Your task to perform on an android device: In the Merriam-webster dictionary App ,view the example sentences for the word disaster . 
Image 0: 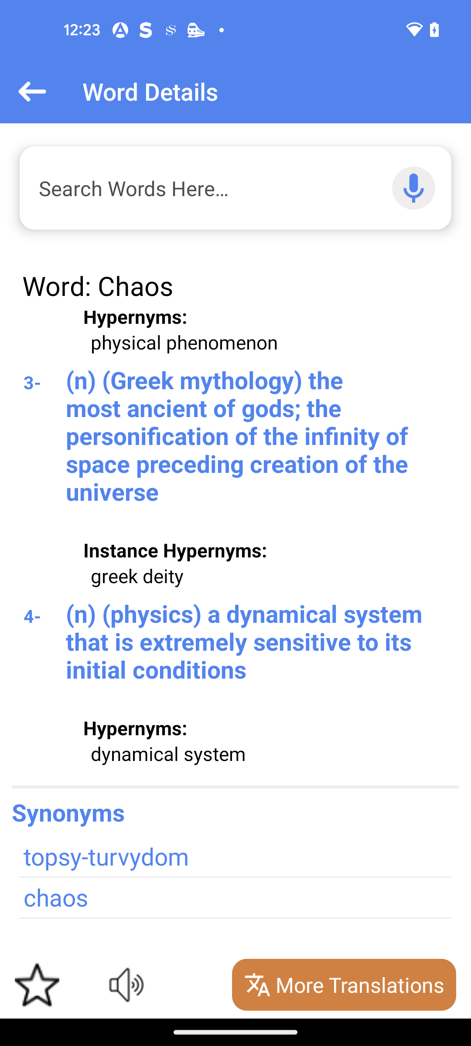
Open the Merriam-webster app
Step 0: open app "Merriam-Webster Dictionary"
Image 1: 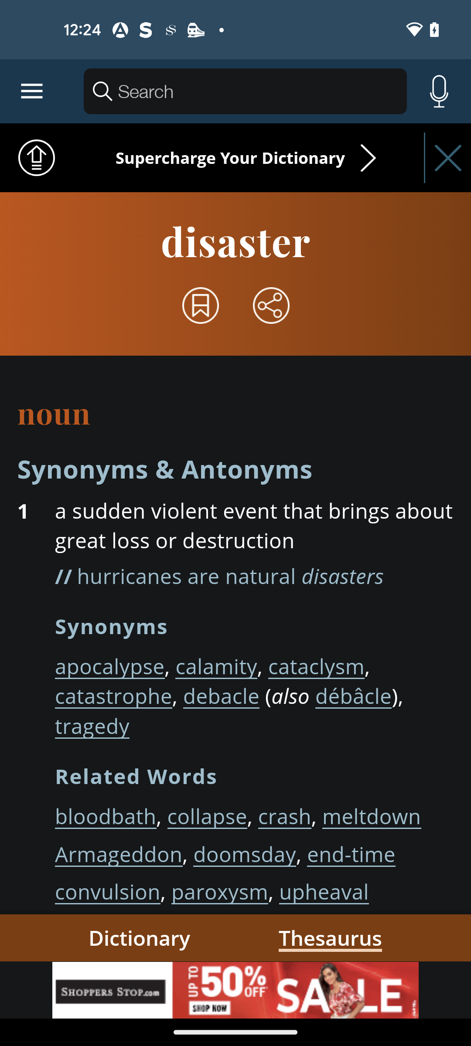
Click on the dictionary section 
Step 1: click (139, 937)
Image 2: 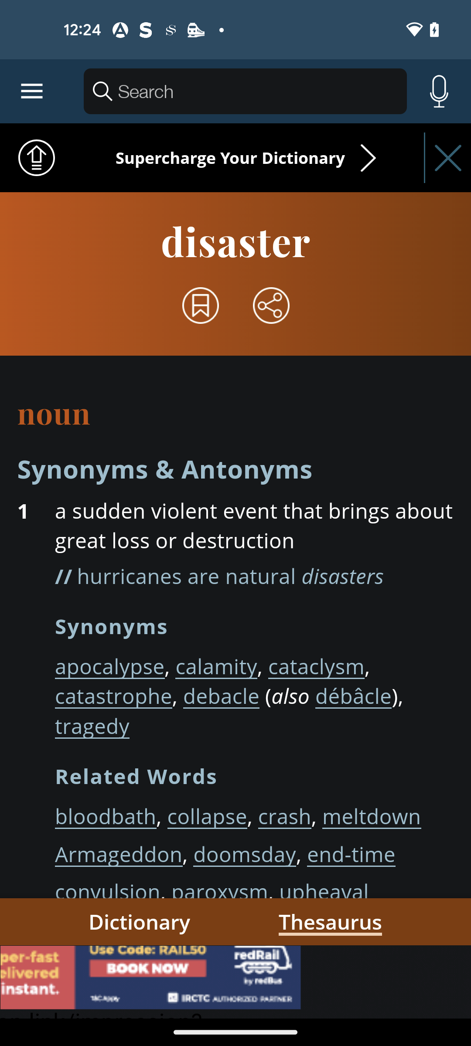
Click on the dictionary section 
Step 2: click (96, 928)
Image 3: 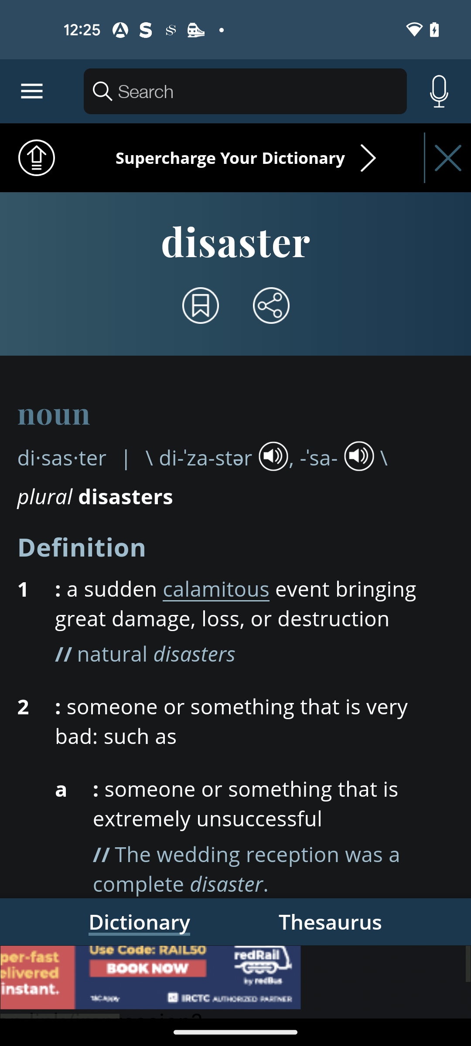
Swipe up for example sentences
Step 3: scroll down
Image 4: 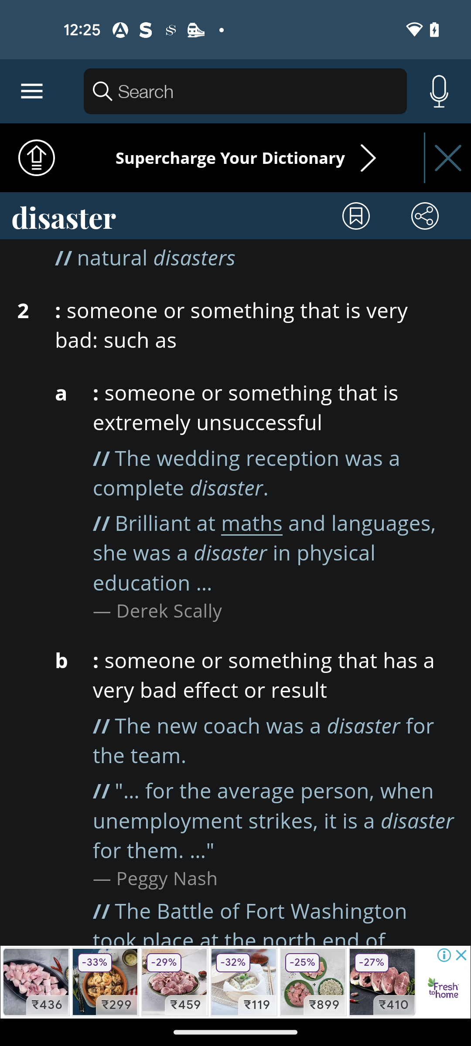
Swipe up for example sentences
Step 4: scroll down